Your task to perform on an android device: I want to add the Sony Alpha ILCE-7M4K Full-Frame Hybrid Camera 33MP to my cart on the Amazon app since it appears to be a decent deal.
Image 0: 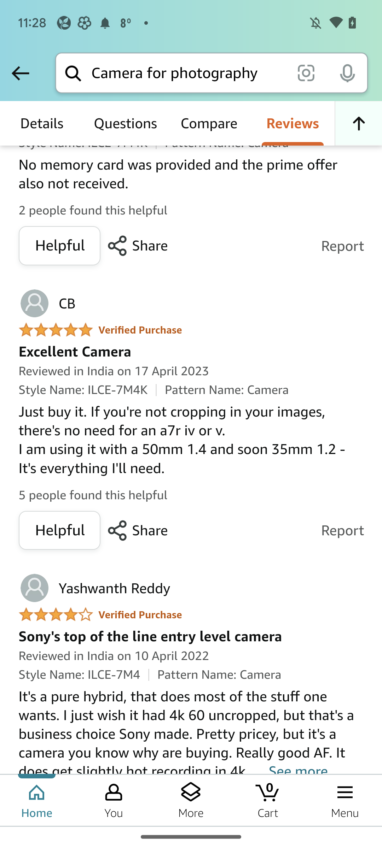
Go back to the previous page
Step 0: press back button
Image 1: 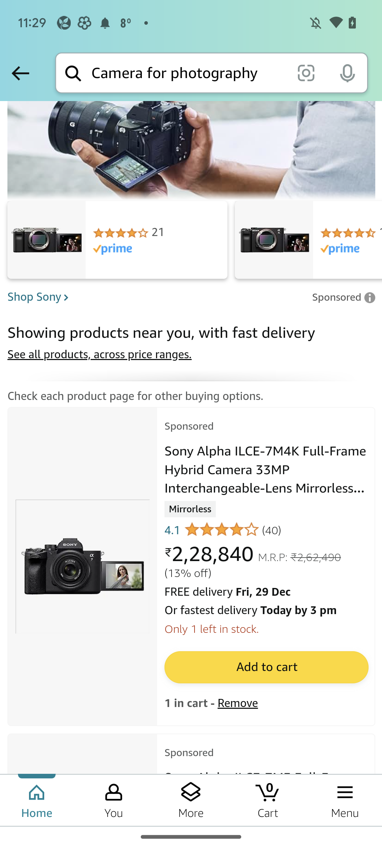
Click on the Add to cart
Step 1: click (266, 667)